Your task to perform on an android device: To help me be productive throughout the day, open the Simple Habit app and choose the Positively start personalised guided meditation.
Image 0: 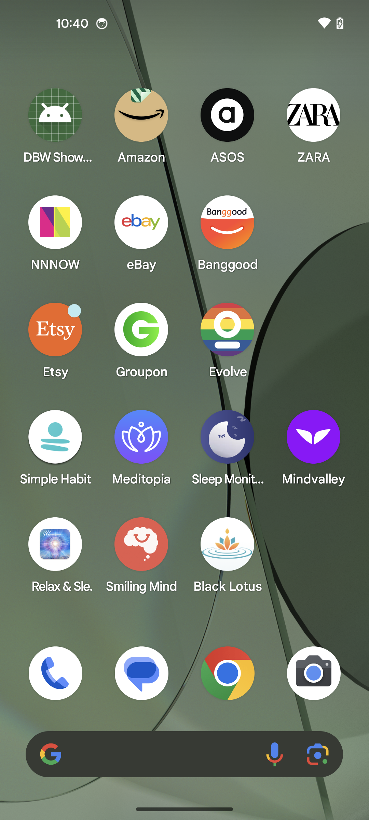
Open the Simple habit app
Step 0: open app "Simple Habit"
Image 1: 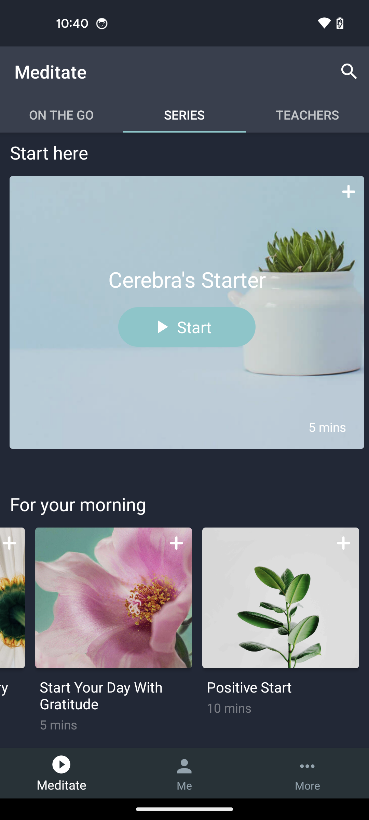
Click on the Positive start meditation 
Step 1: click (276, 614)
Image 2: 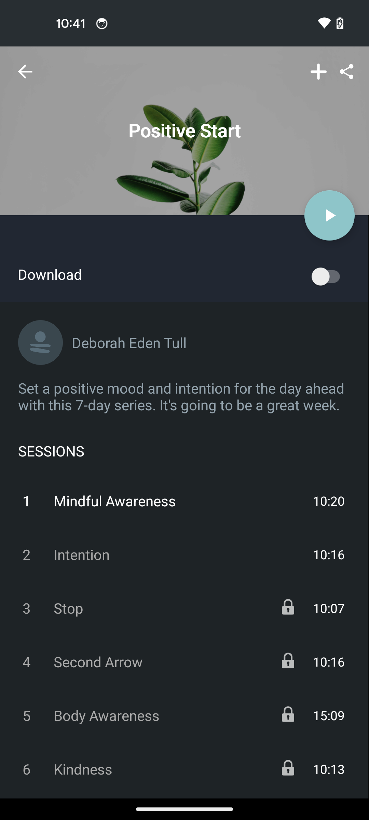
Click on the play button
Step 2: click (333, 214)
Image 3: 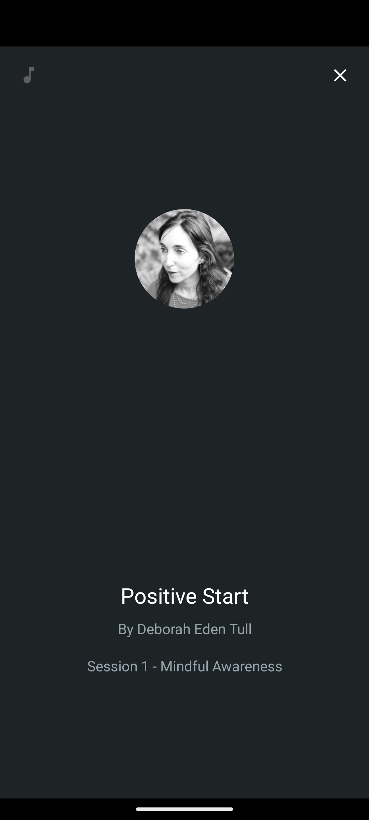
Click on the play button
Step 3: wait